Your task to perform on an android device: The dance performance meeting has been rescheduled up by one hour, so set the alarm for 6:00 PM in the clock app.
Image 0: 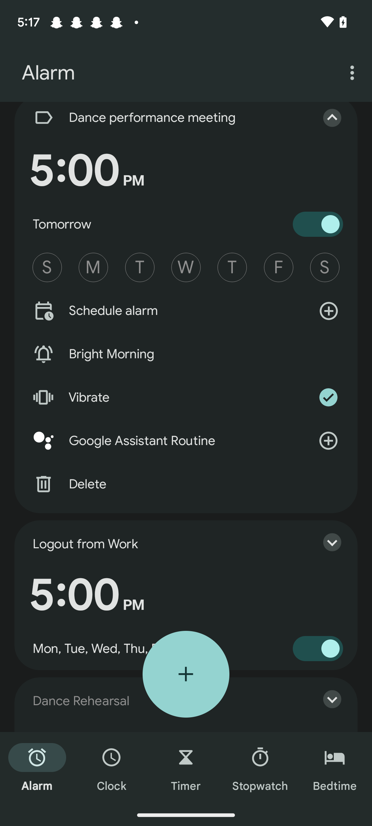
Click on the 5:00 PM for dance performance meeting
Step 0: click (86, 171)
Image 1: 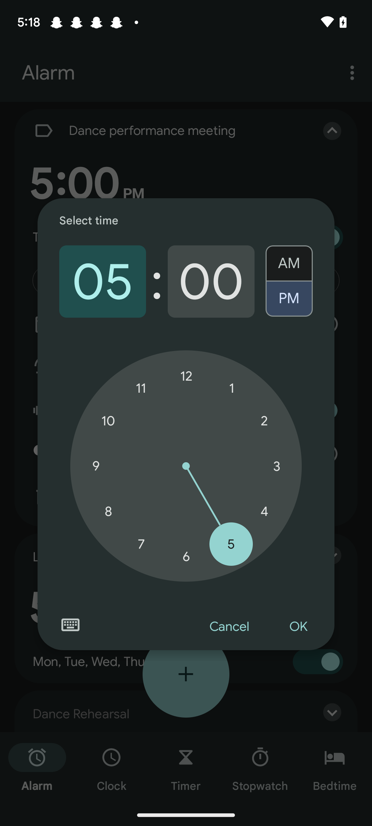
Set the hour as 6.
Step 1: click (186, 556)
Image 2: 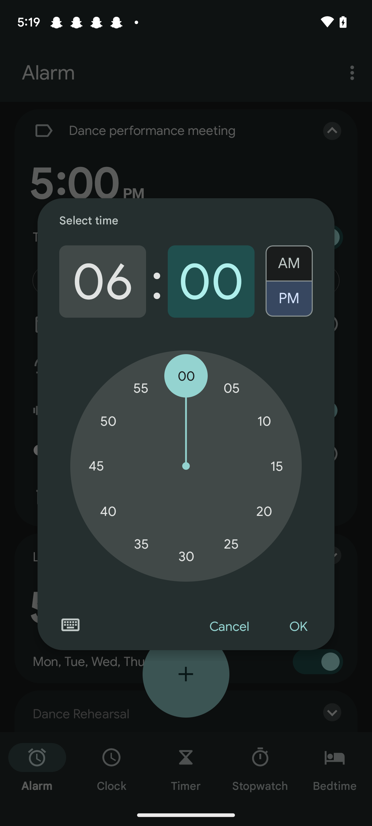
Click on the Ok button
Step 2: click (298, 627)